Your task to perform on an android device: Open the Amazon app and browse for Outdoor in the toys category in the Books and toys section and open the first searched result.
Image 0: 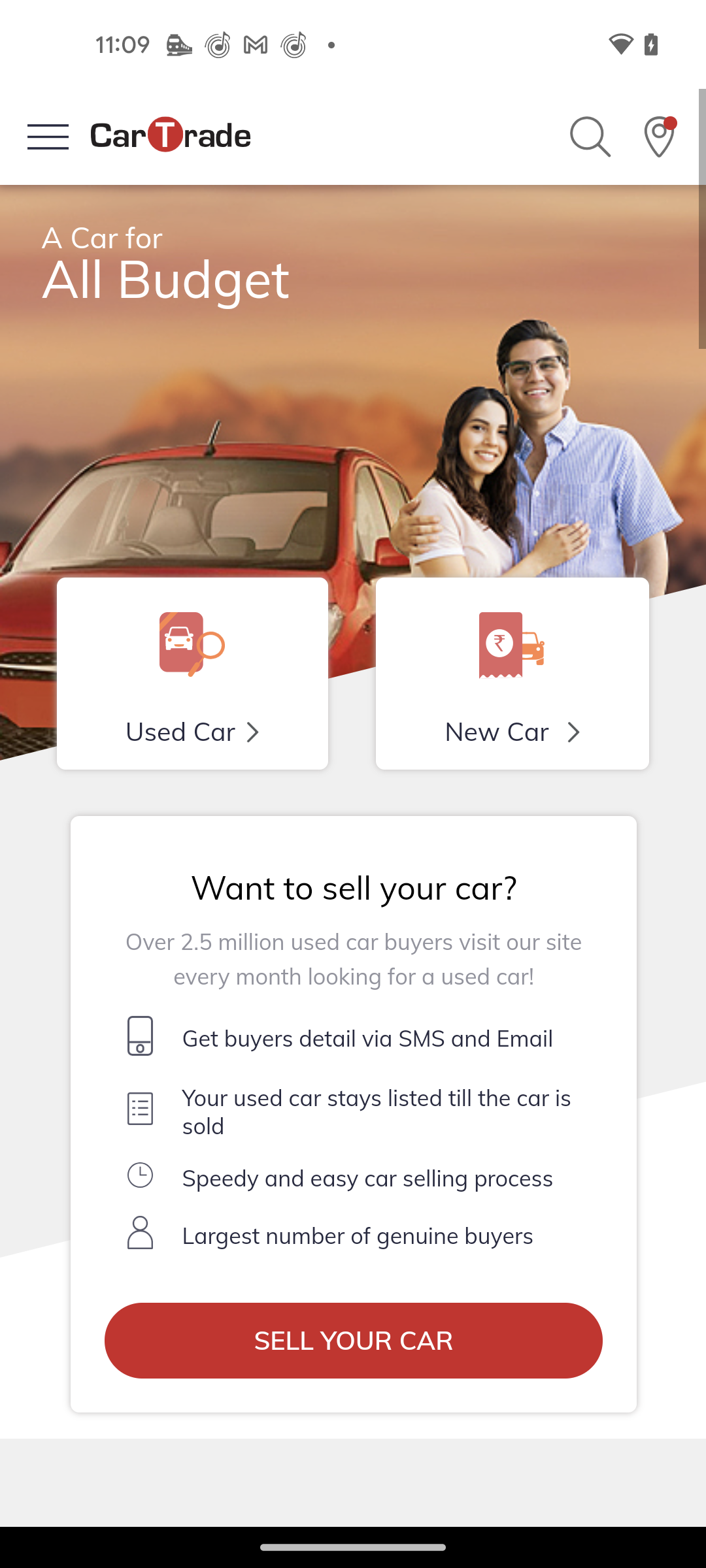
Open the Amazon app
Step 0: open app "Amazon"
Image 1: 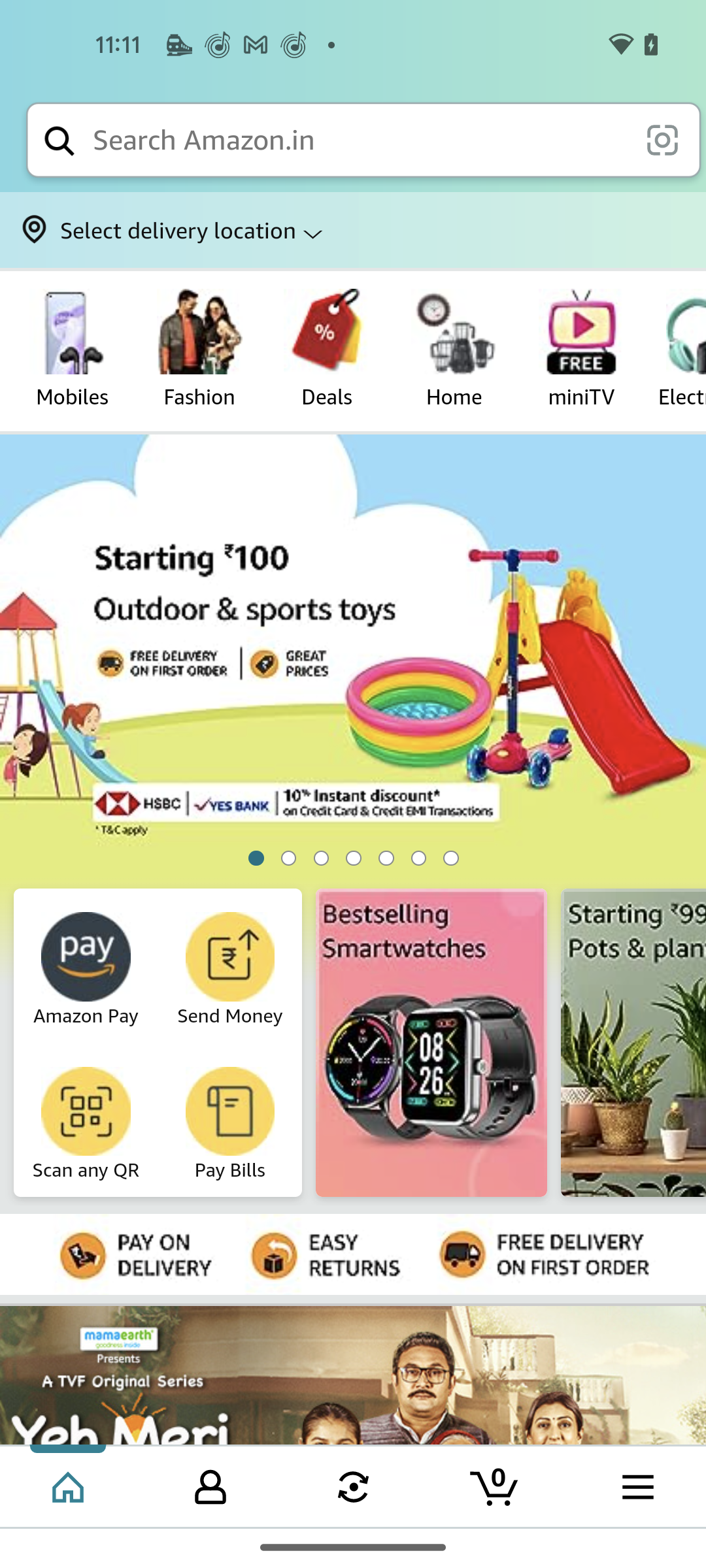
swipe left for Books,Toys section
Step 1: scroll right
Image 2: 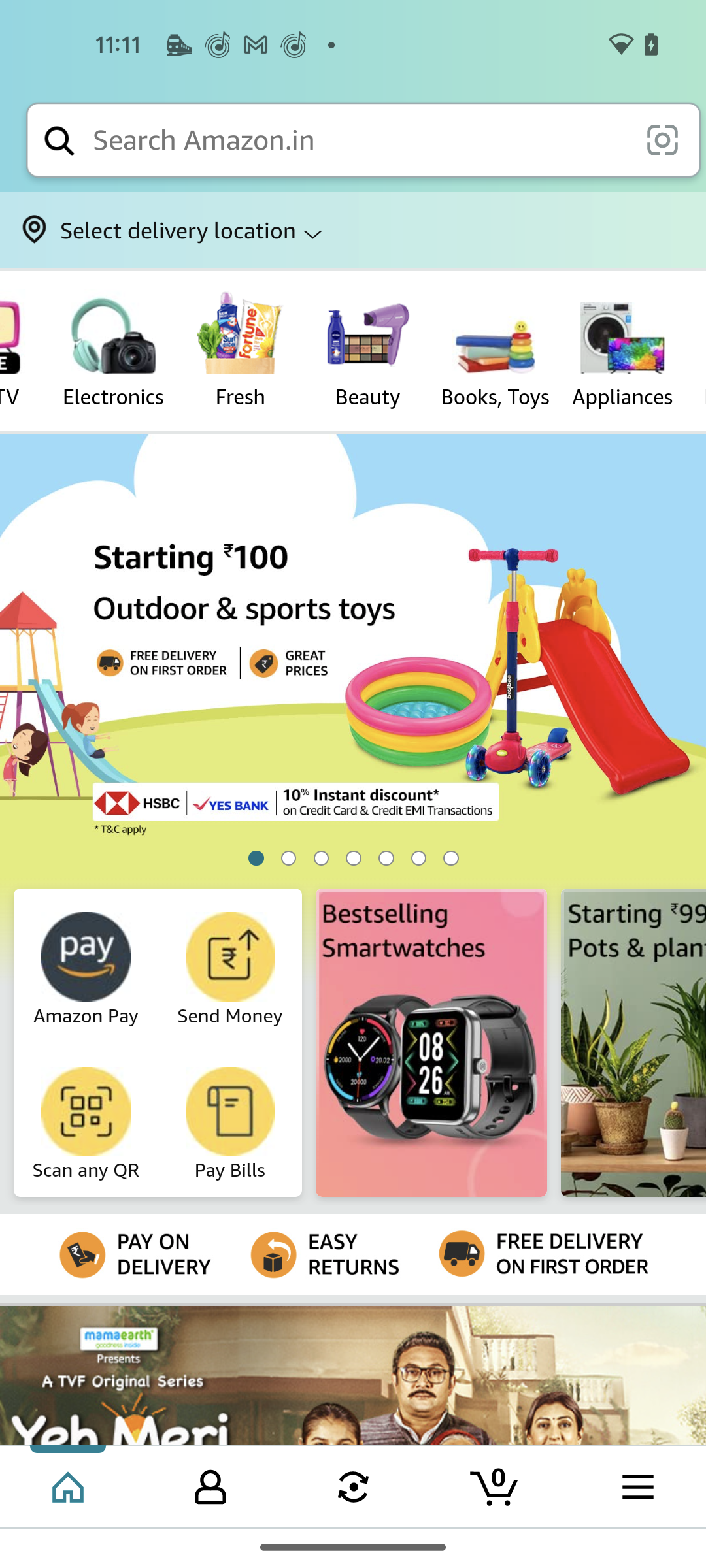
Click on the Books, Toys section
Step 2: click (494, 331)
Image 3: 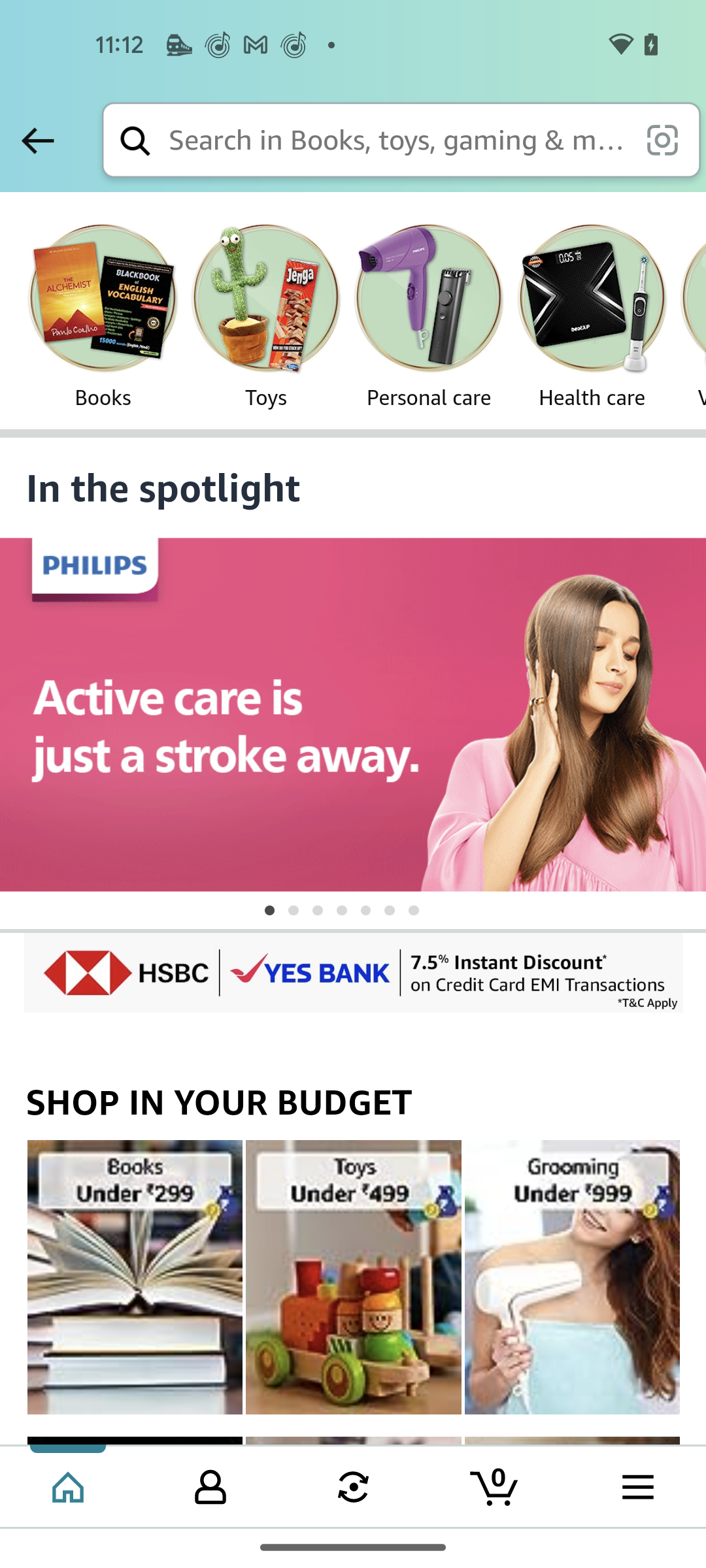
Click on the Toys section
Step 3: click (265, 298)
Image 4: 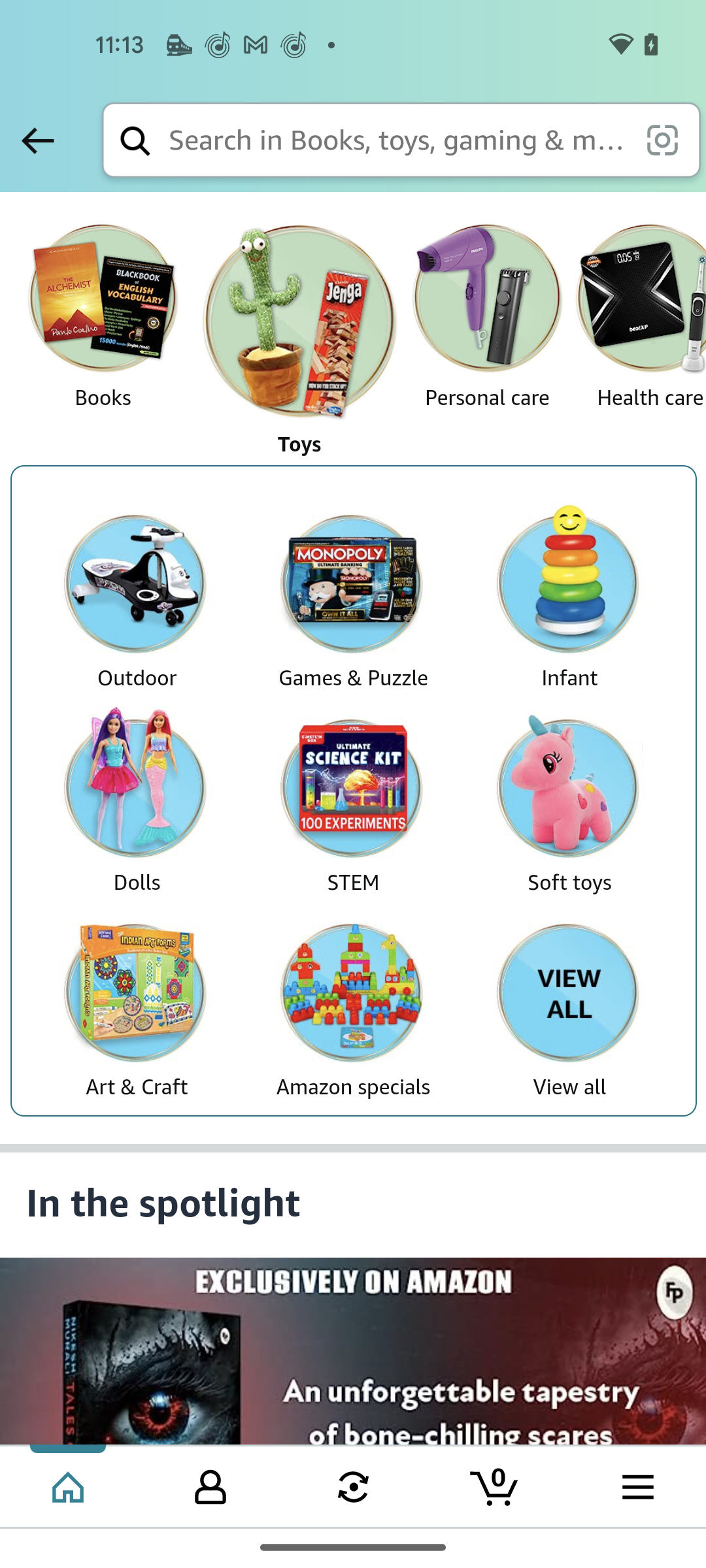
Click on the Outdoor Category
Step 4: click (136, 596)
Image 5: 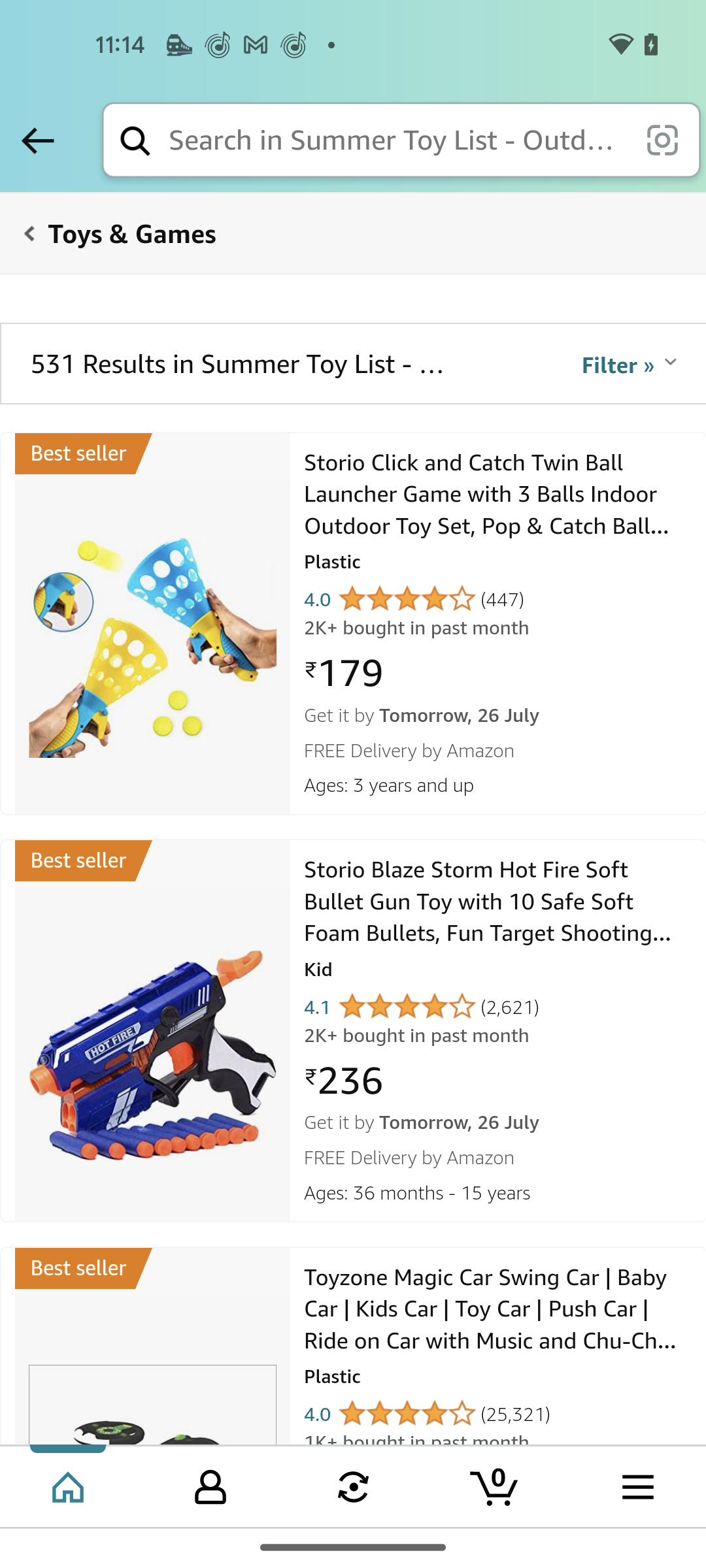
Open the first searched result
Step 5: click (492, 493)